Your task to perform on an android device: Open the Cookpad app and Save the Roti Tawa Pizza to a new recipe collection
Image 0: 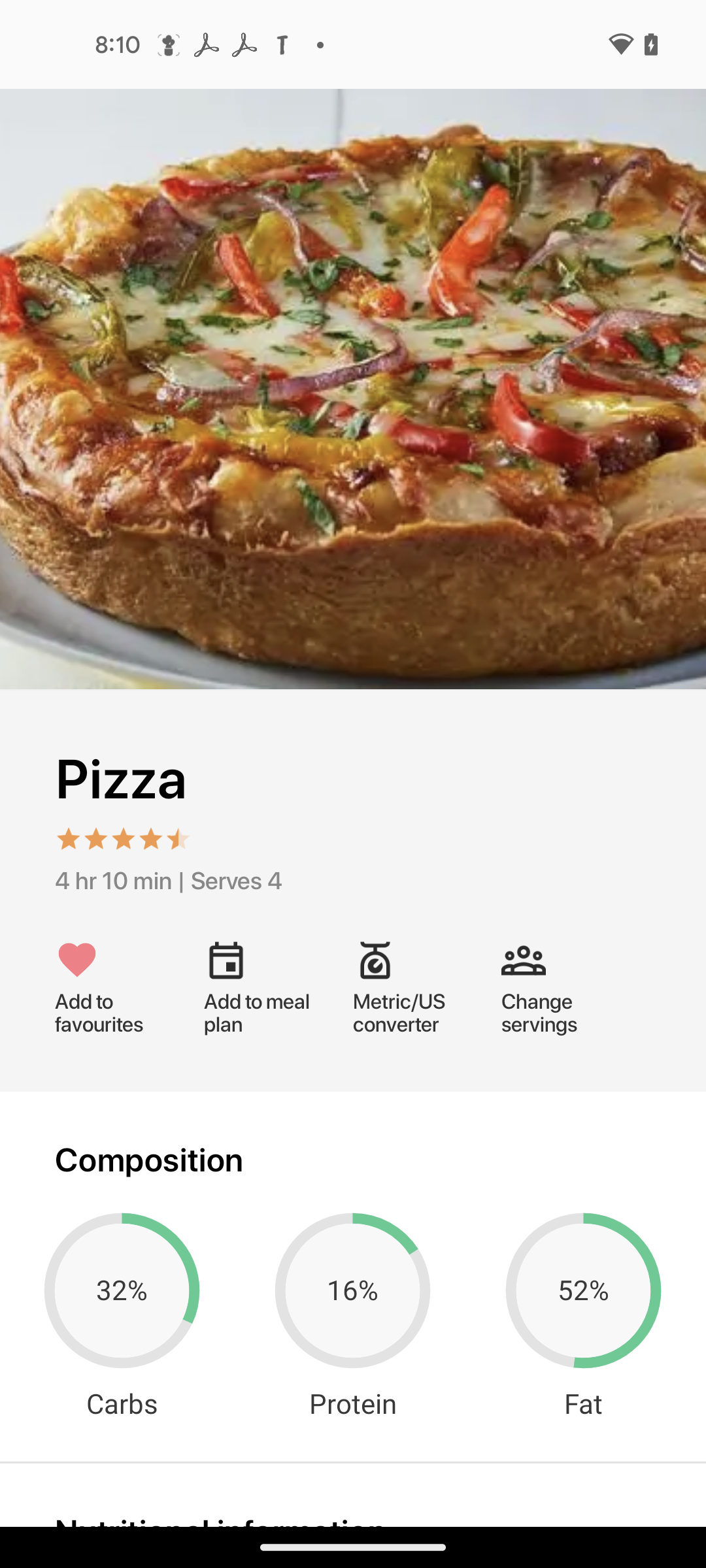
Open the Cookpad app
Step 0: open app "Cookpad"
Image 2: 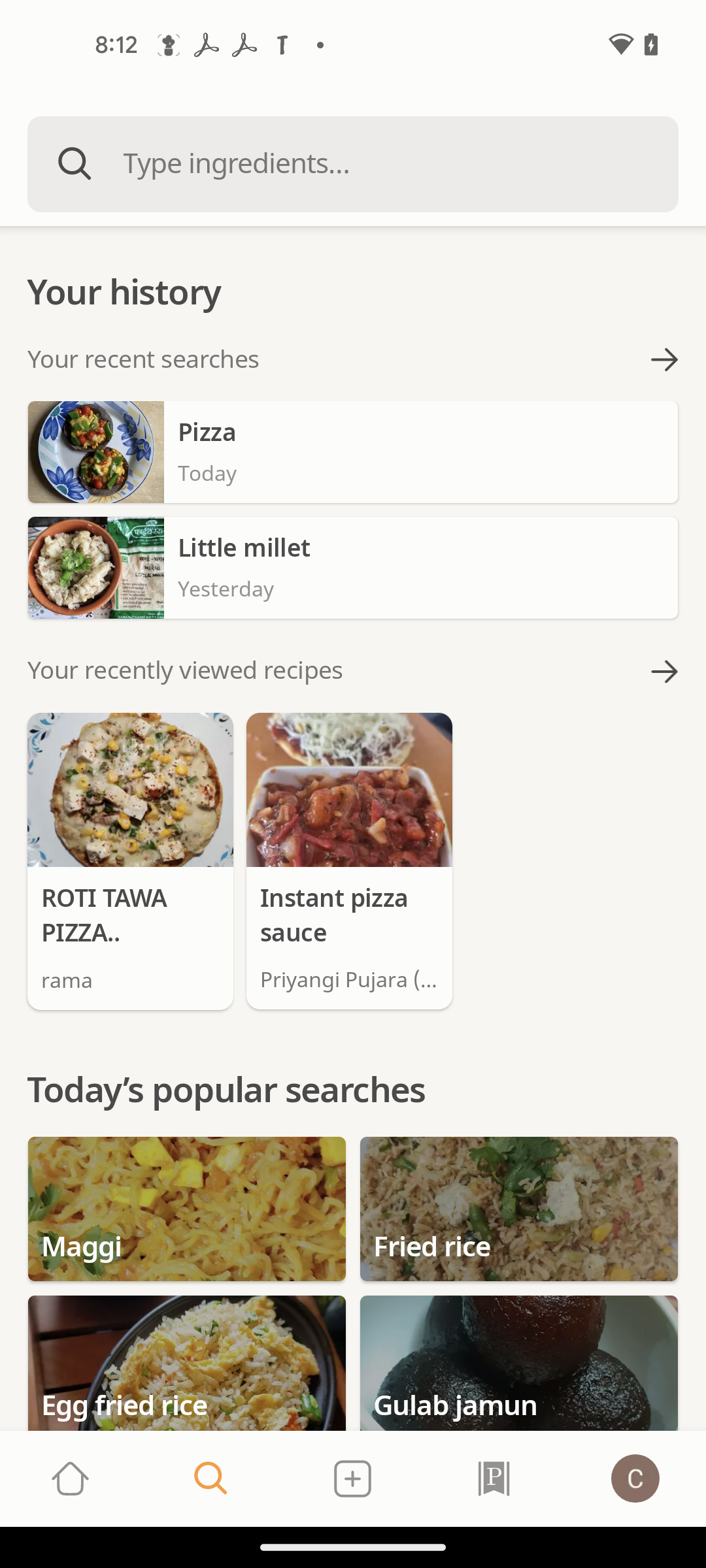
click on the search bar
Step 2: click (353, 164)
Image 3: 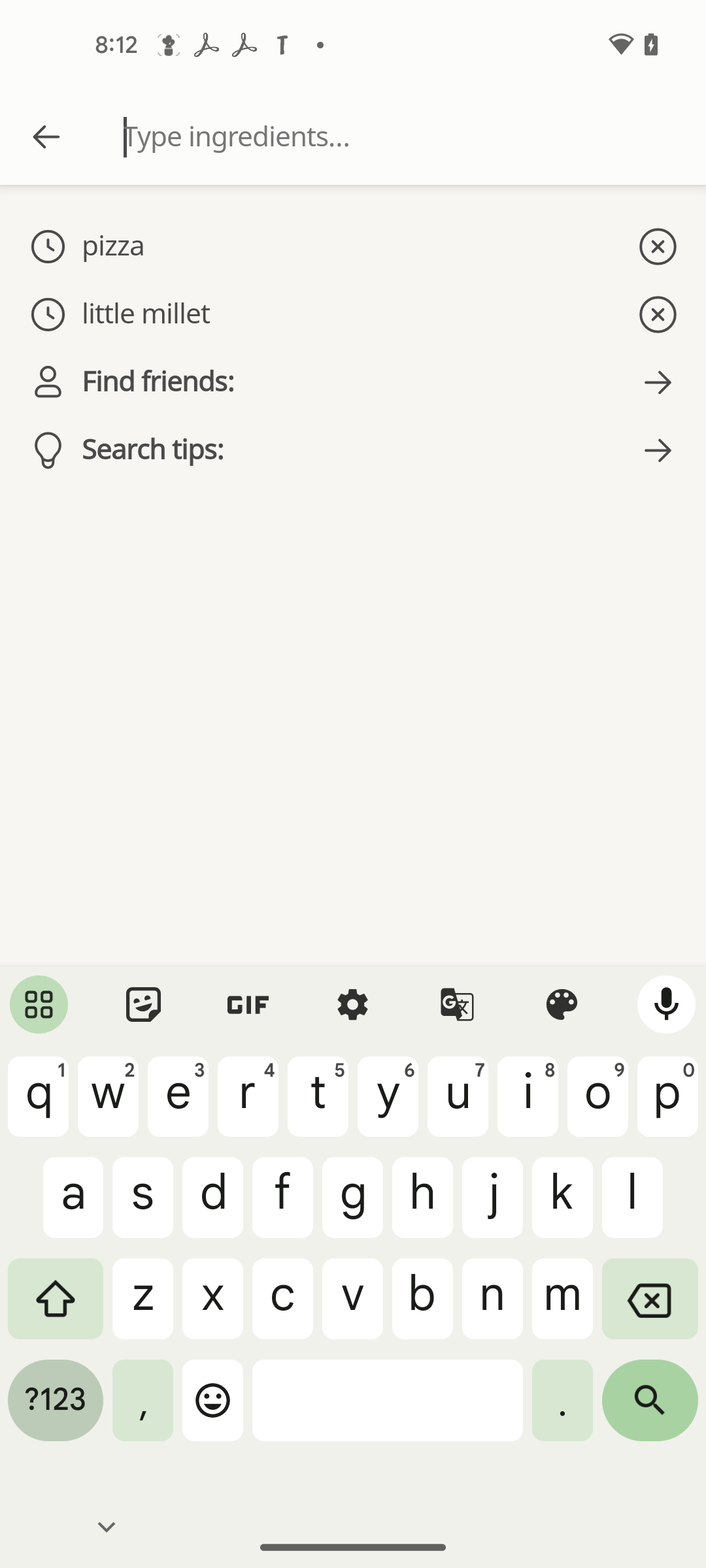
search for the pizza
Step 3: type "pizza"
Image 4: 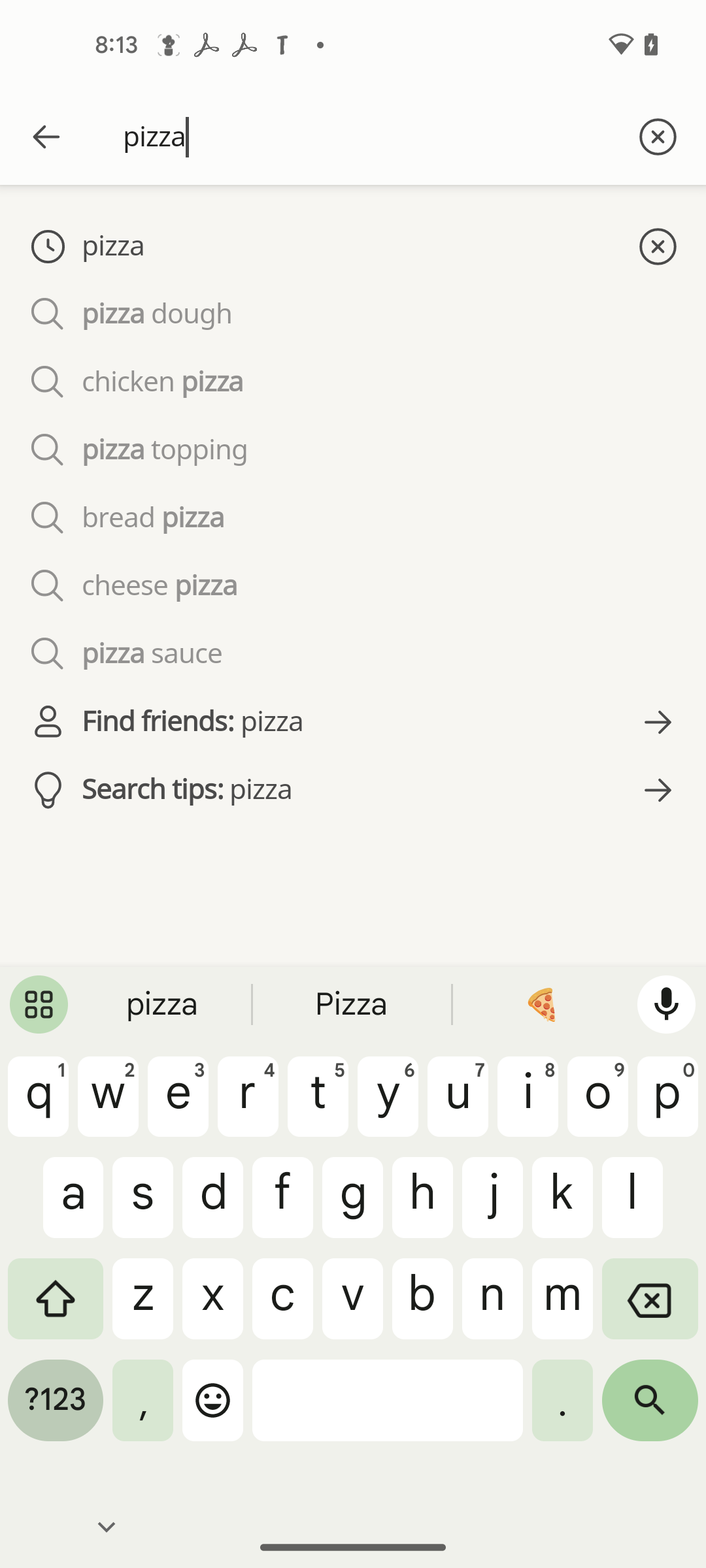
click on the search icon
Step 4: click (650, 1410)
Image 5: 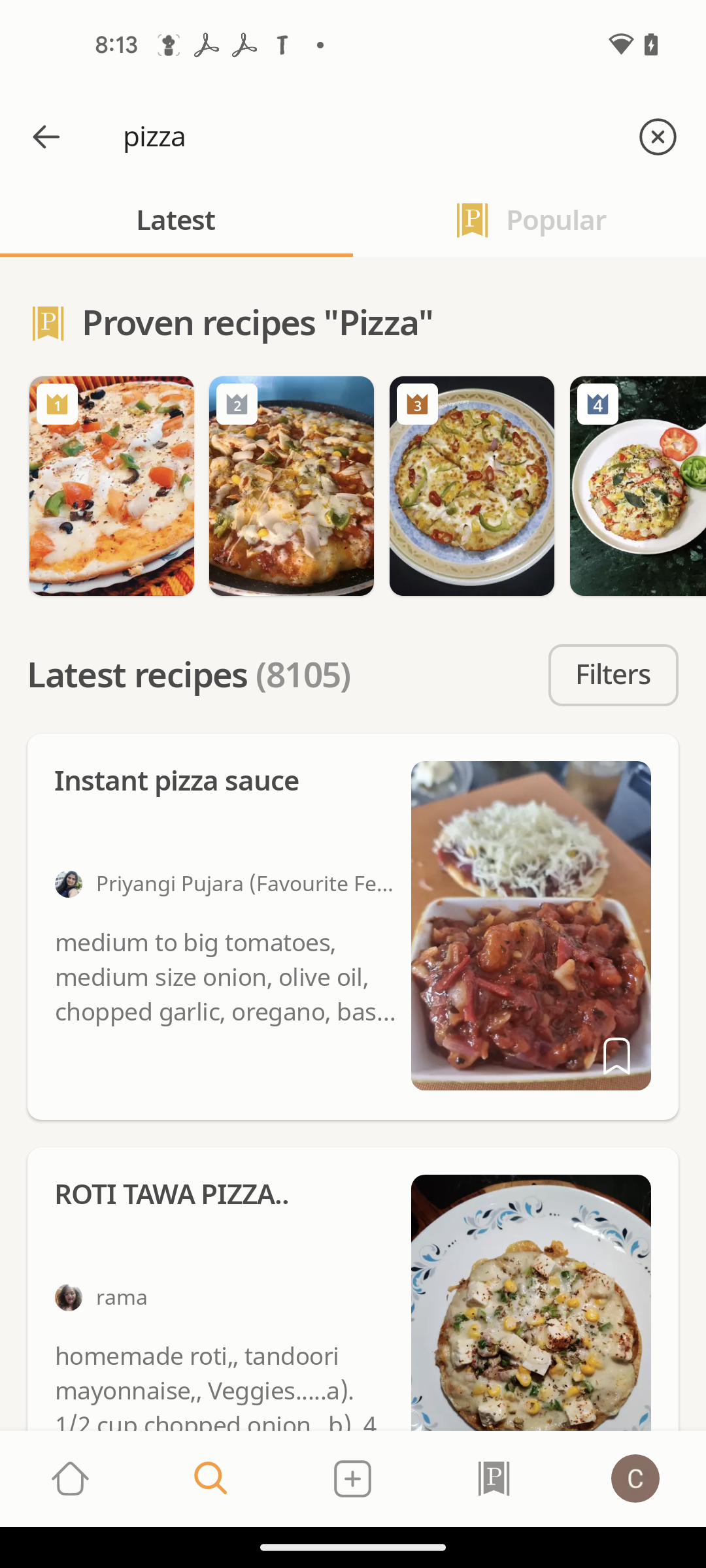
click on the roti tawa pizza
Step 5: click (226, 1215)
Image 6: 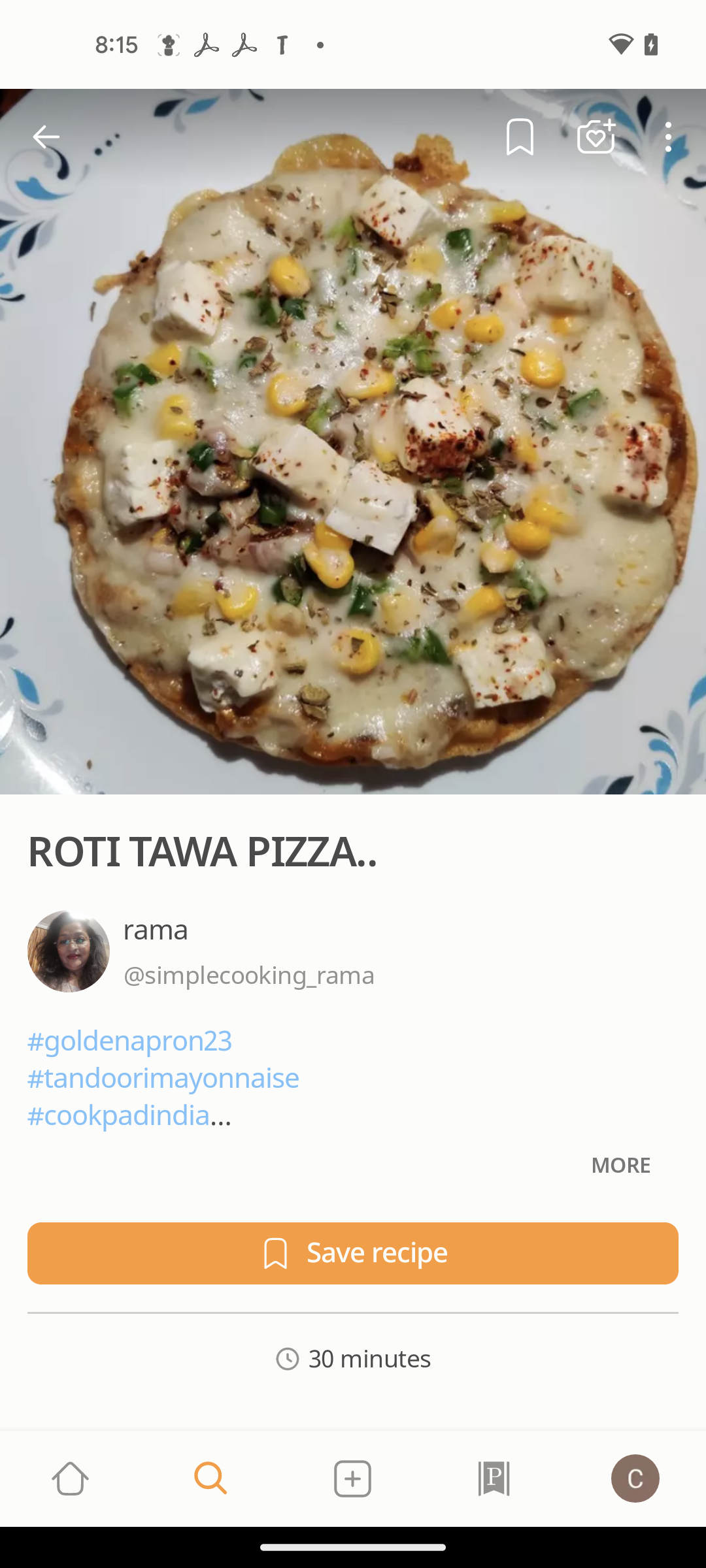
click on save recipe
Step 6: click (353, 1253)
Image 7: 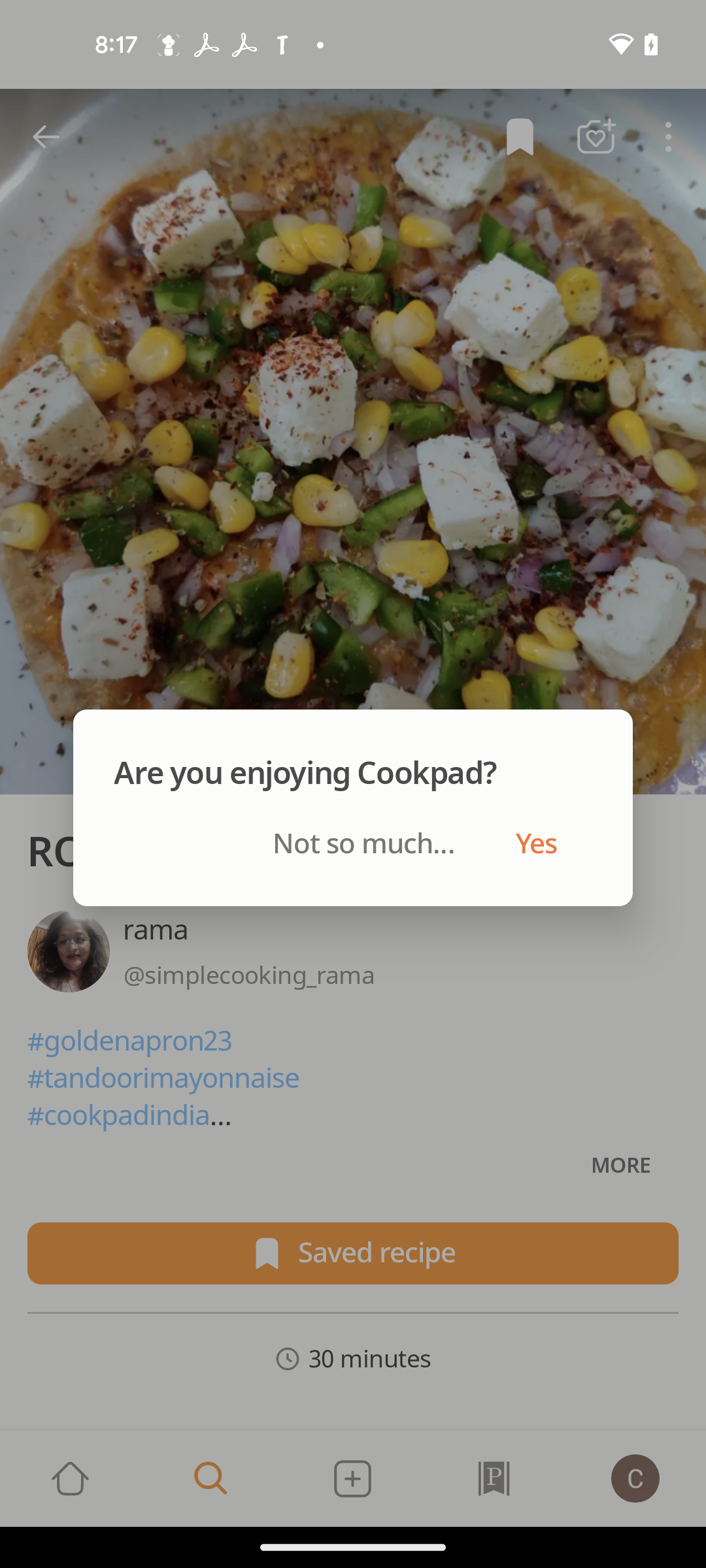
click on not so much
Step 7: click (363, 844)
Image 8: 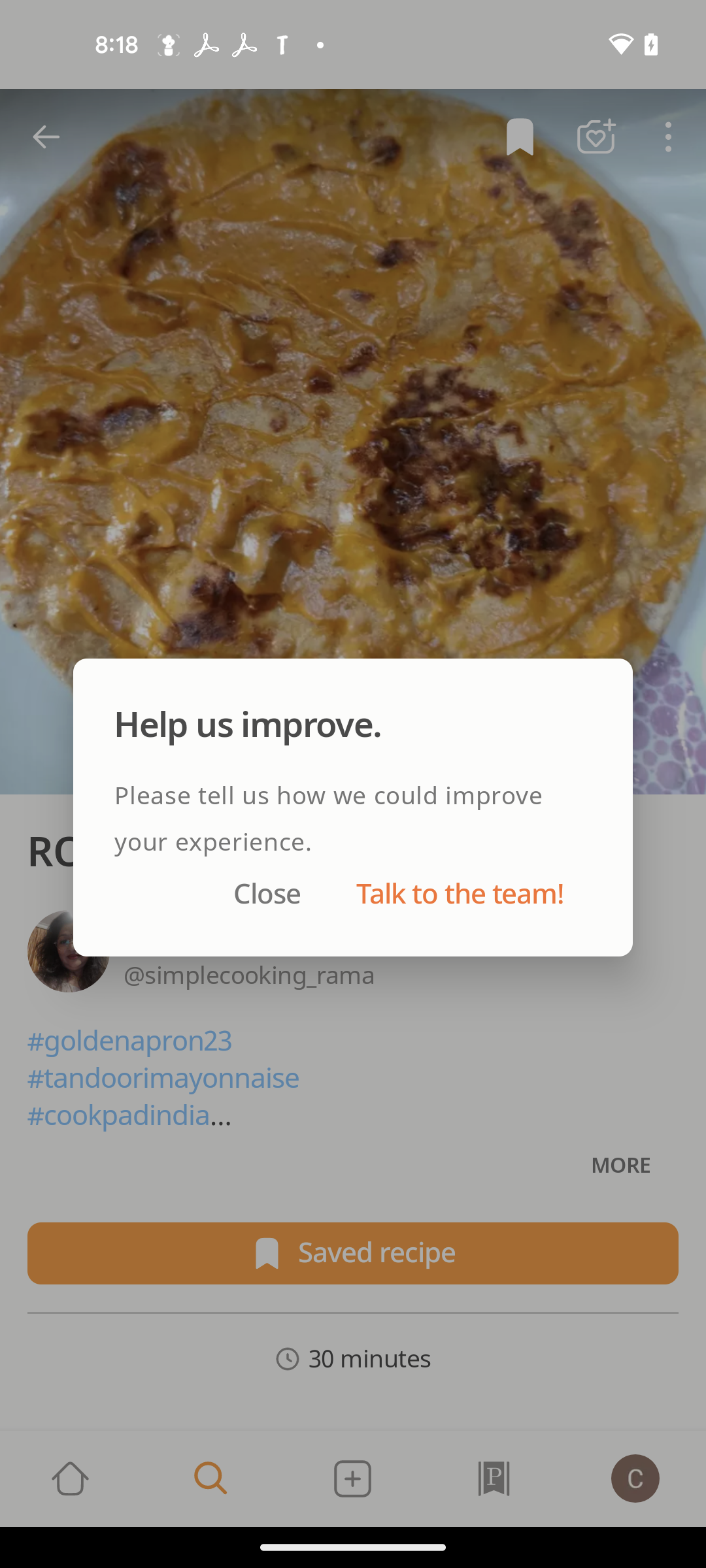
click on not so much
Step 8: wait